Your task to perform on an android device: As i am finding suitable to be gifted View the details of the Bright Grey Boots for women  Shoe in the woodland app .
Image 0: 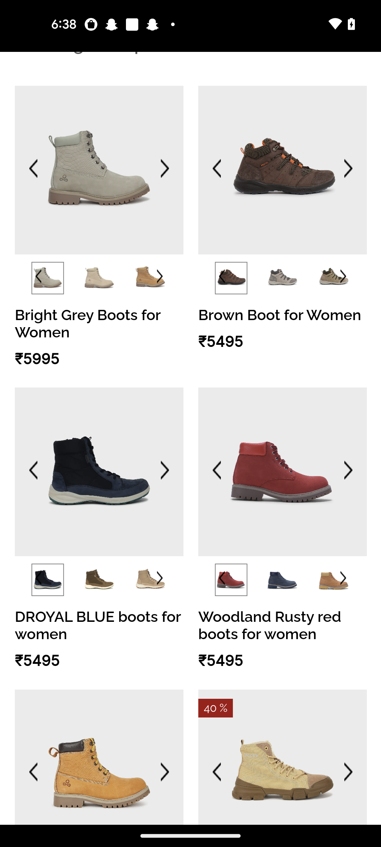
Click on the Bright Grey Boots for women Shoes
Step 0: click (98, 170)
Image 1: 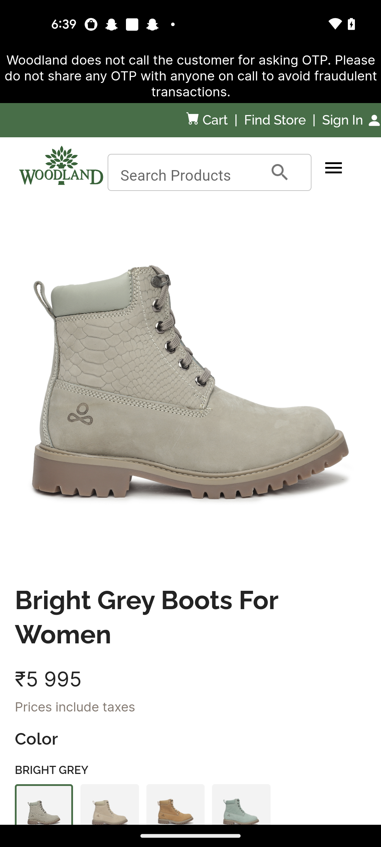
Swipe up
Step 1: scroll down
Image 2: 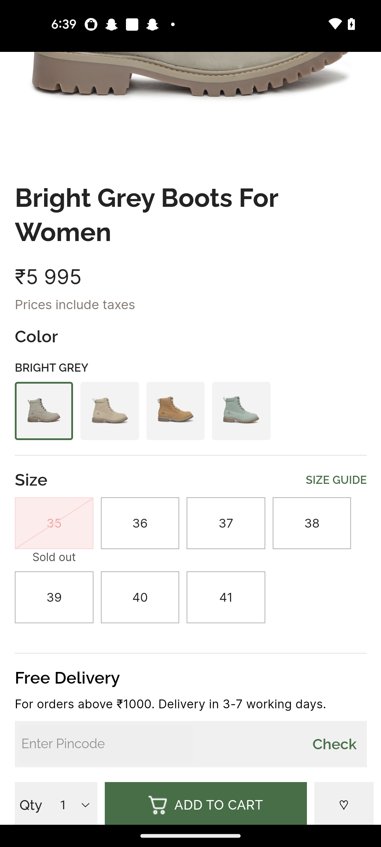
Swipe up
Step 2: scroll down